Your task to perform on an android device: Add the first O-Cedar Easywring product to the wishlist in the Ubuy app
Image 0: 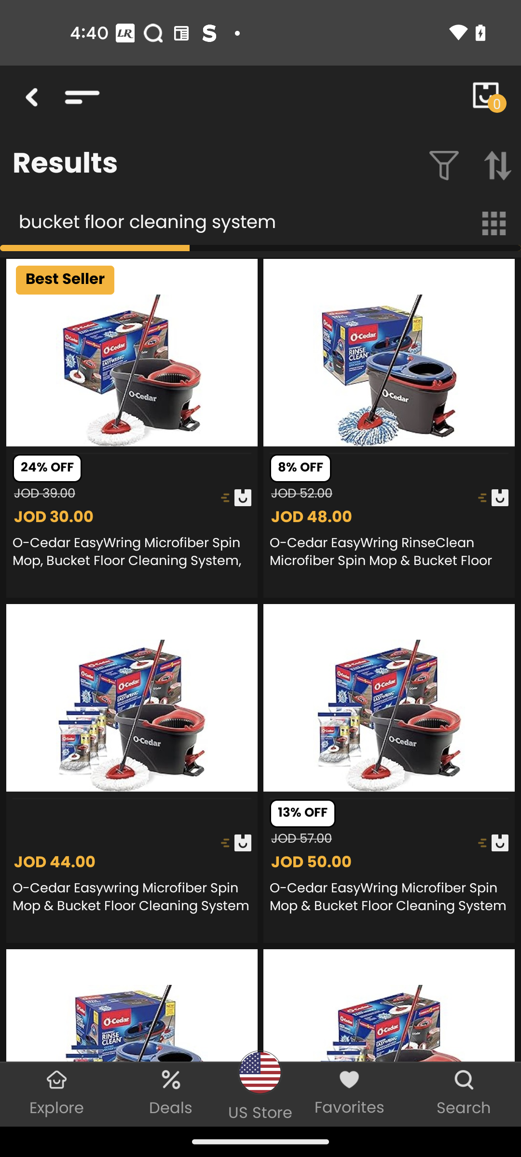
Open the first result
Step 0: click (108, 355)